Your task to perform on an android device: See the details of the event Life
Image 0: 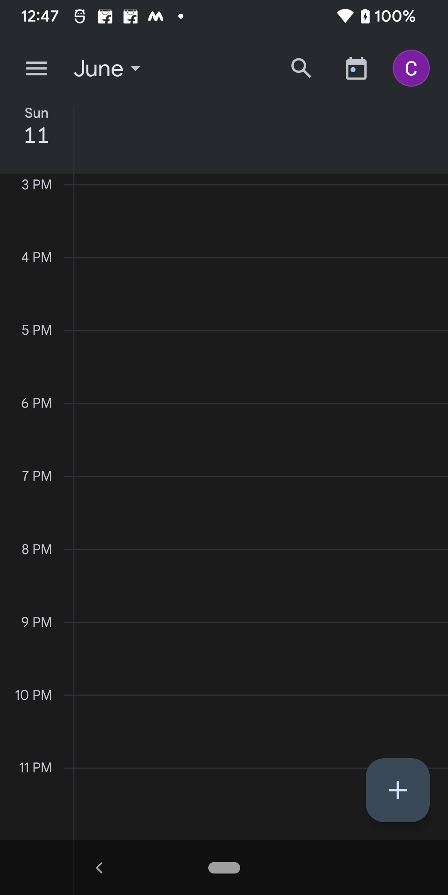
Click on the more options icon at the top left corner of the screen
Step 0: click (36, 68)
Image 1: 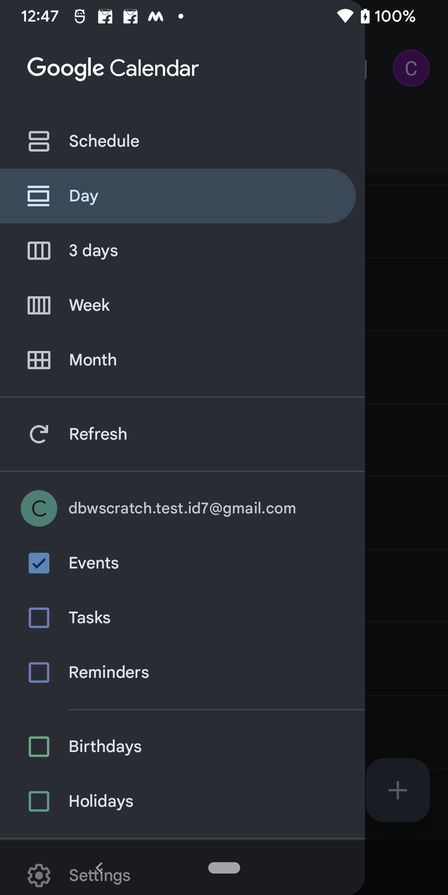
Go to the Month option
Step 1: click (182, 360)
Image 2: 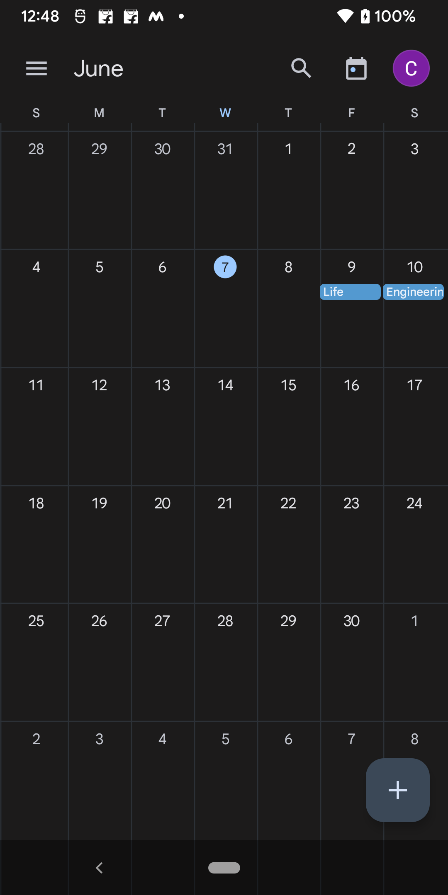
Click on the date June 9
Step 2: click (351, 309)
Image 3: 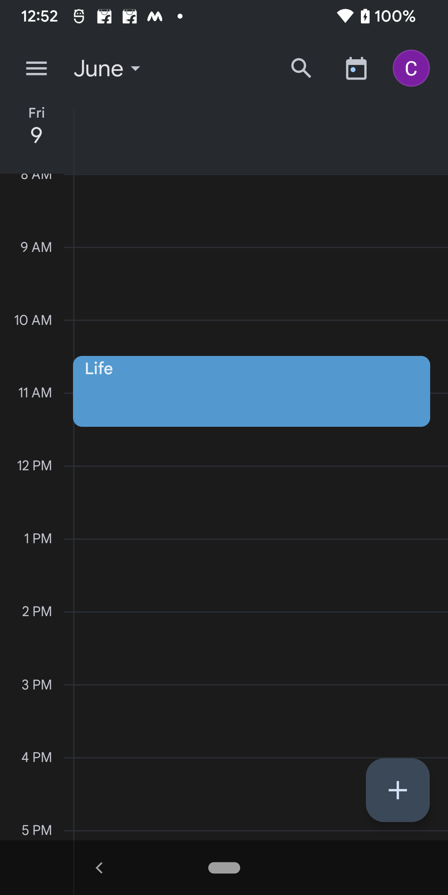
Click on the event Life to see more details
Step 3: click (251, 391)